Your task to perform on an android device: Search Jockey Black Vest for Men on Snapdeal 
Image 0: 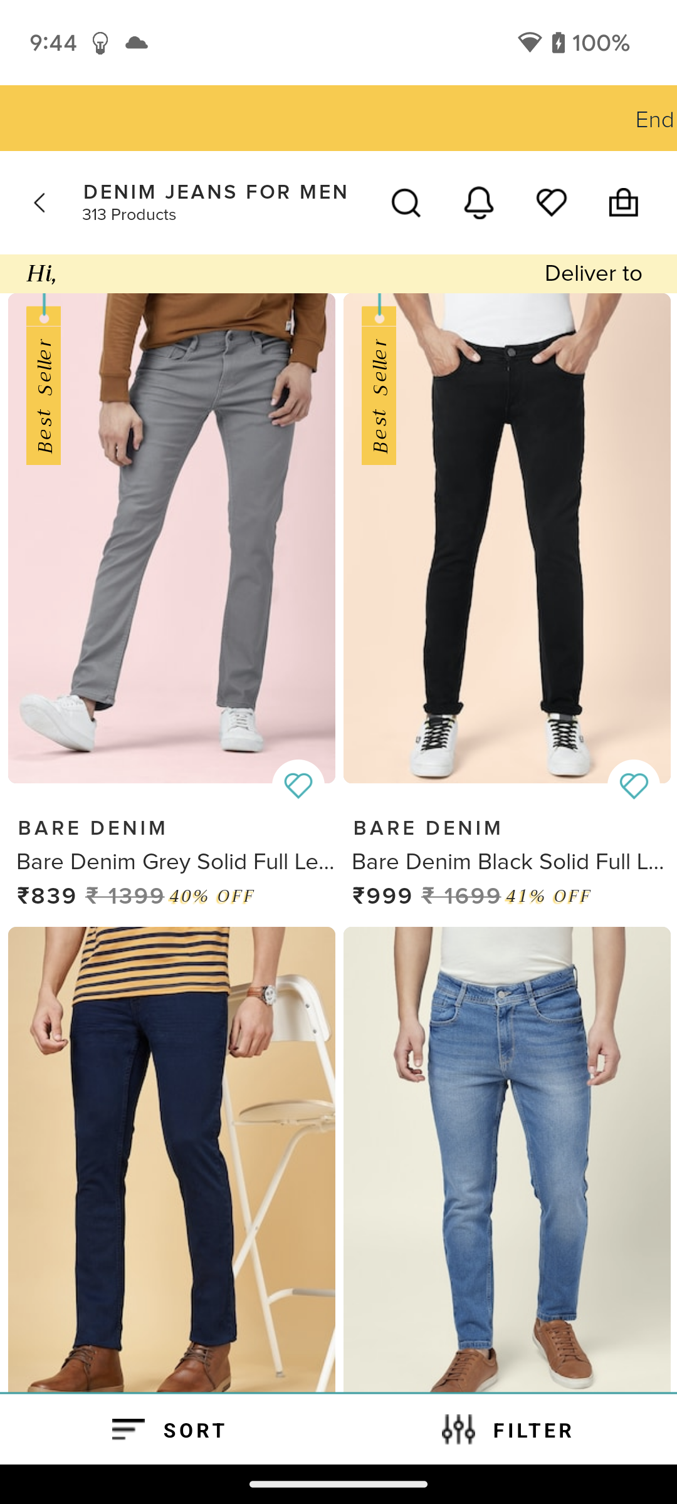
open Snapdeal app
Step 0: open app "Snapdeal"
Image 2: 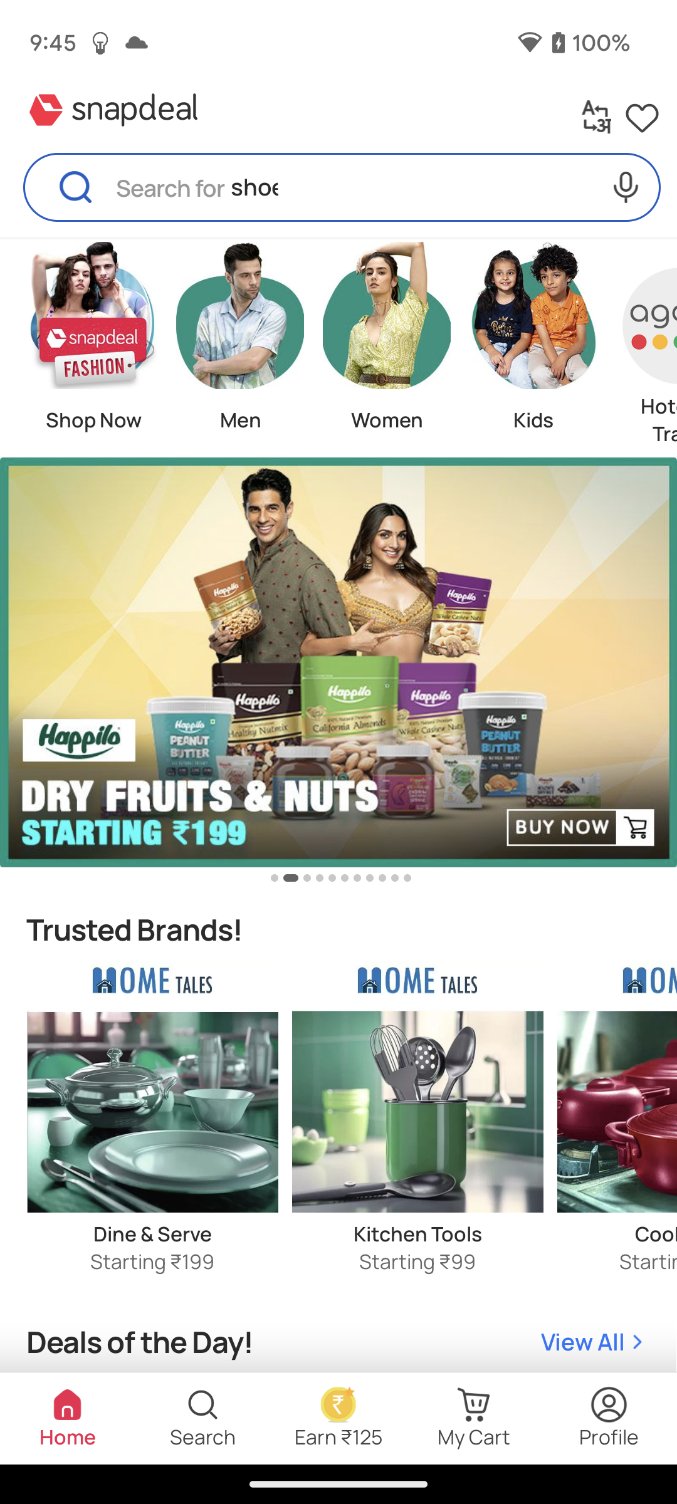
Click on the search bar at the top of the screen
Step 2: click (341, 187)
Image 3: 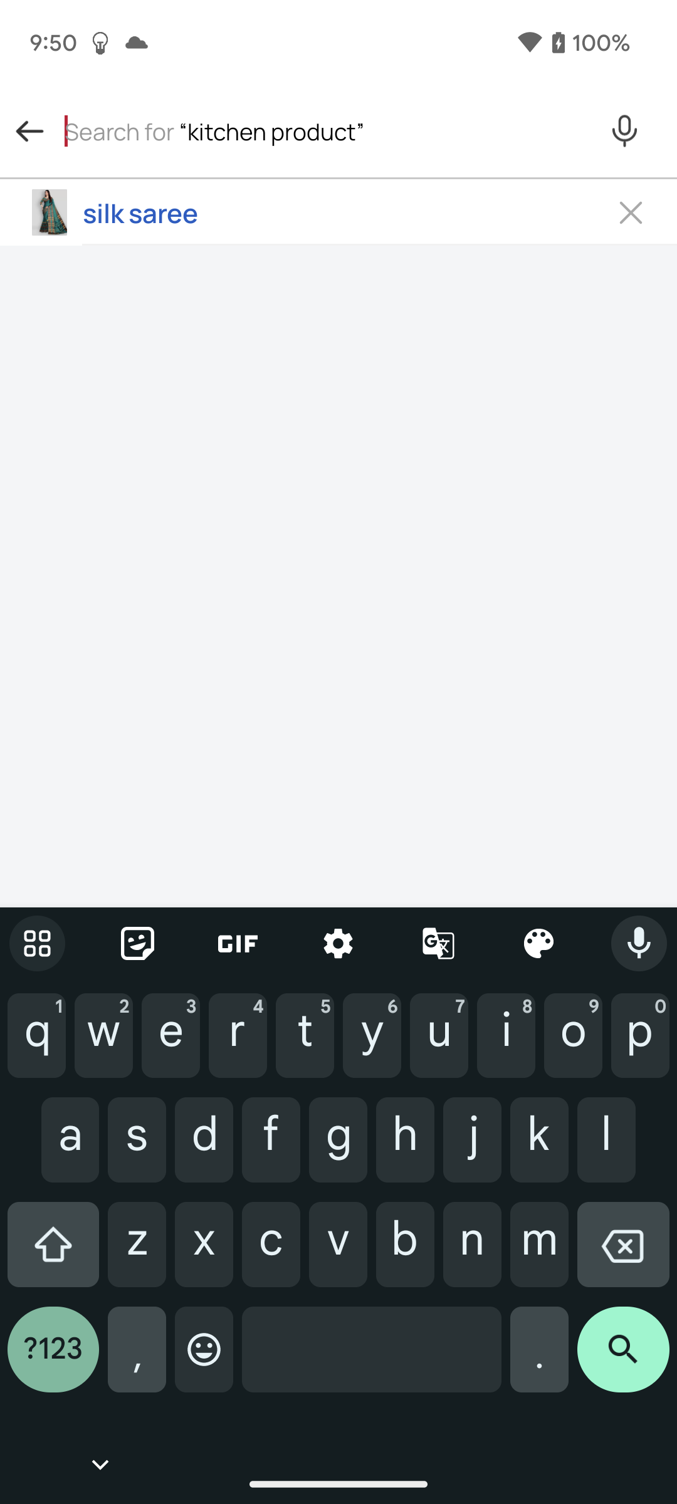
type Jockey Black Vest for Men in search bar 
Step 3: type "Jockey Black Vest for Men"
Image 4: 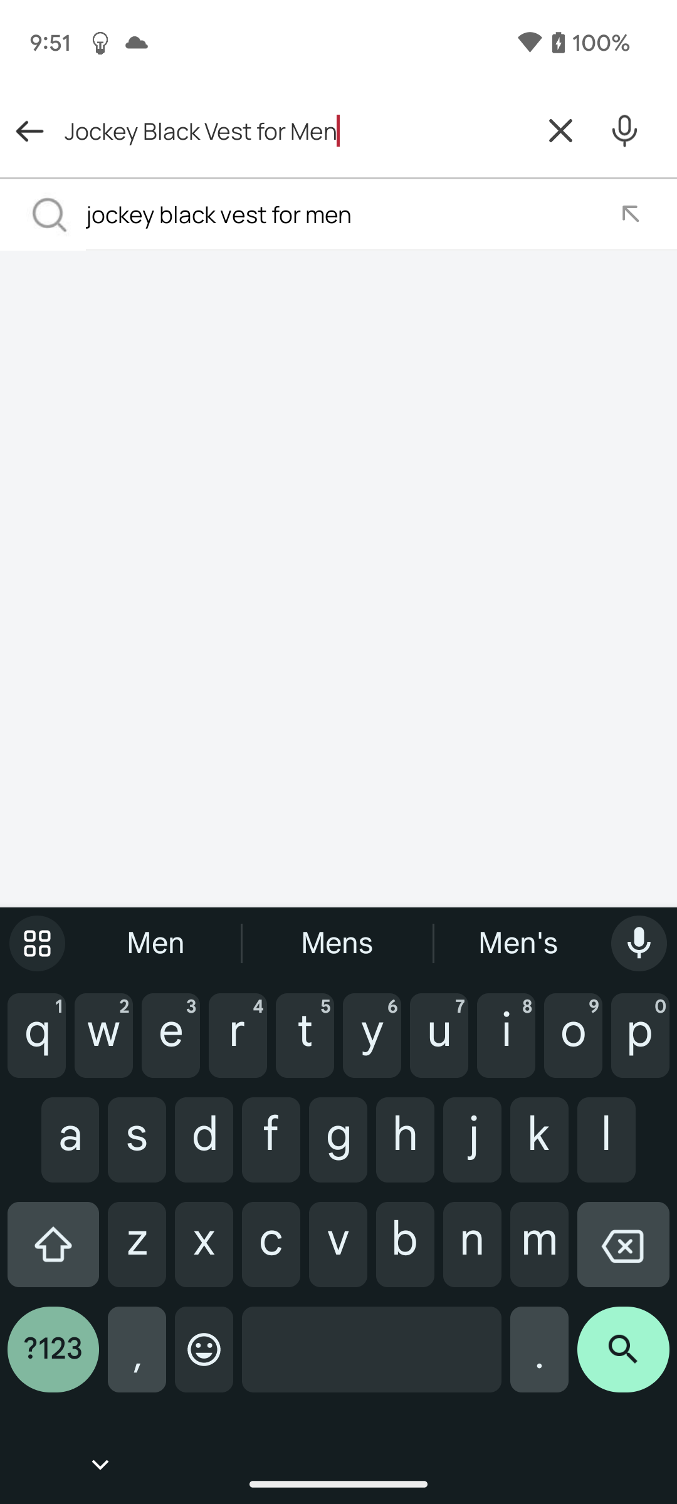
click on the first search result
Step 4: click (219, 213)
Image 5: 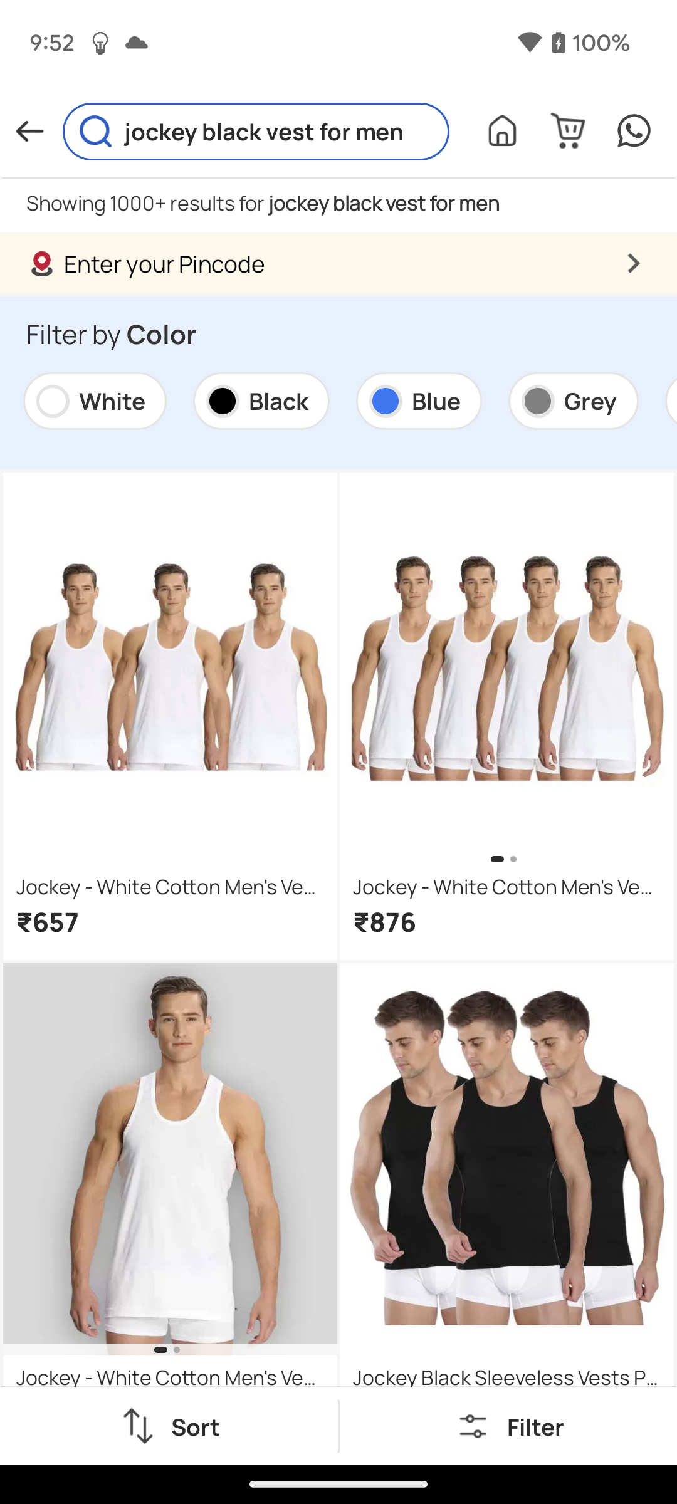
scroll down to view more
Step 5: scroll left